Your task to perform on an android device: Share the Office document 2023 with my friend Natalie Larson over her gmail: "natalie.larson1998@gmail.com."from the Microsoft 365 (Office) app.
Image 1: 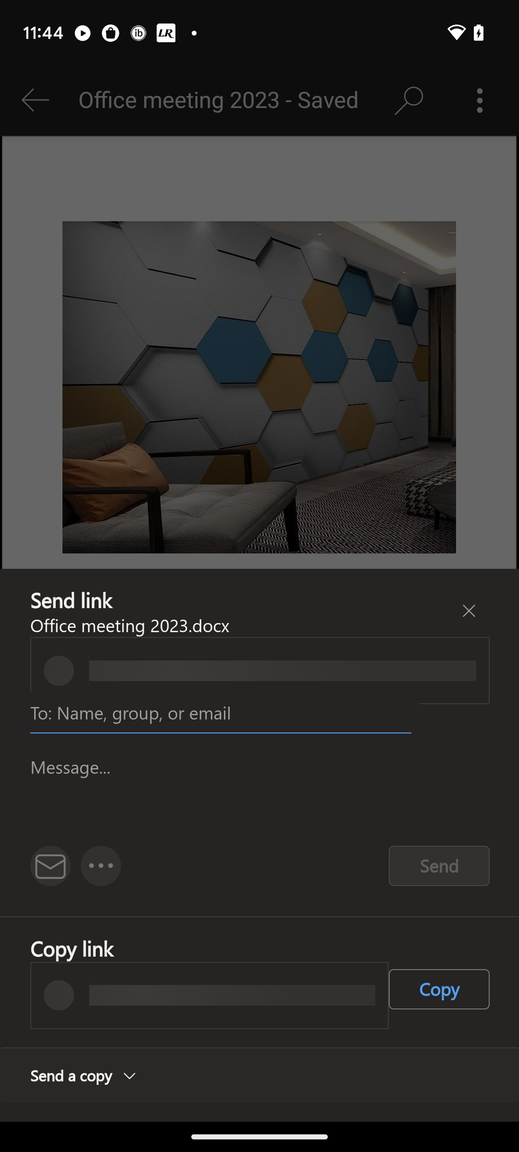
Click on the three dots.
Step 1: click (92, 861)
Image 2: 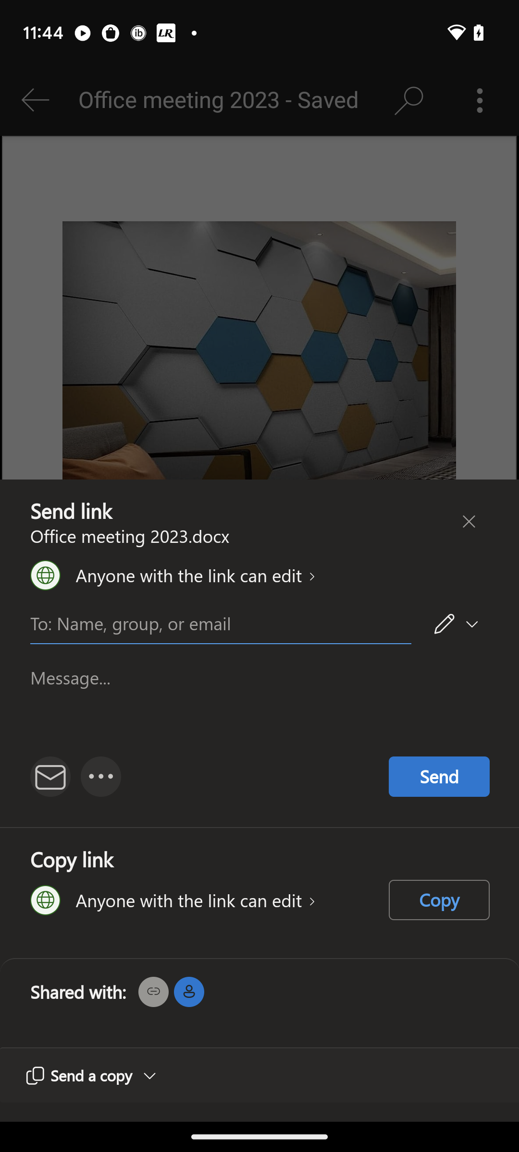
click on the three dots on the right side of the message icon.
Step 2: click (106, 776)
Image 3: 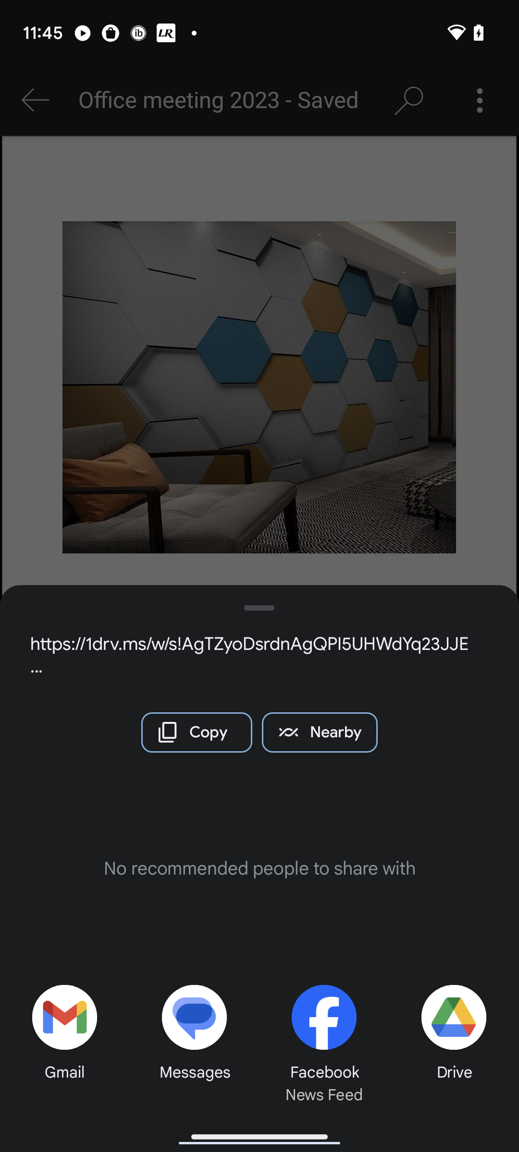
Click on the gmail tab at the bottom left corner of the screen.
Step 3: click (47, 1008)
Image 4: 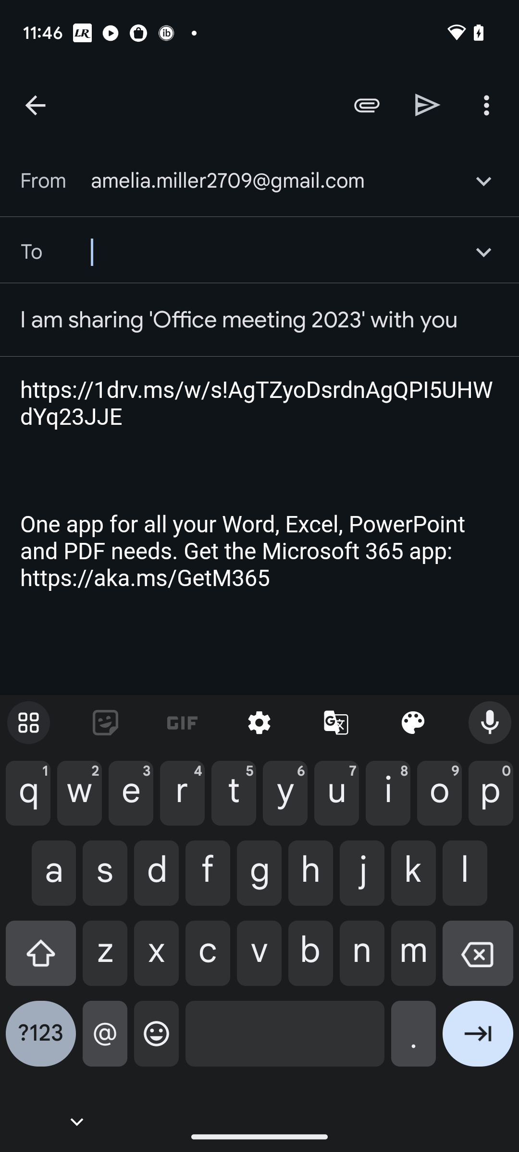
Type natalie.larson1998@gmail.com in the second input box.
Step 4: type "natalie.larson1998@gmail.com"